Your task to perform on an android device: Open the Outlook App, Compose a new mail about the Hello Everyone, Sharing the MOM of the LMS Image QA Sync-up call held yesterday. with the subject line MOM | LMS Image QA Sync-up | to the dbwscratch.test.id5@gmail.com and send the mail. 
Image 1: 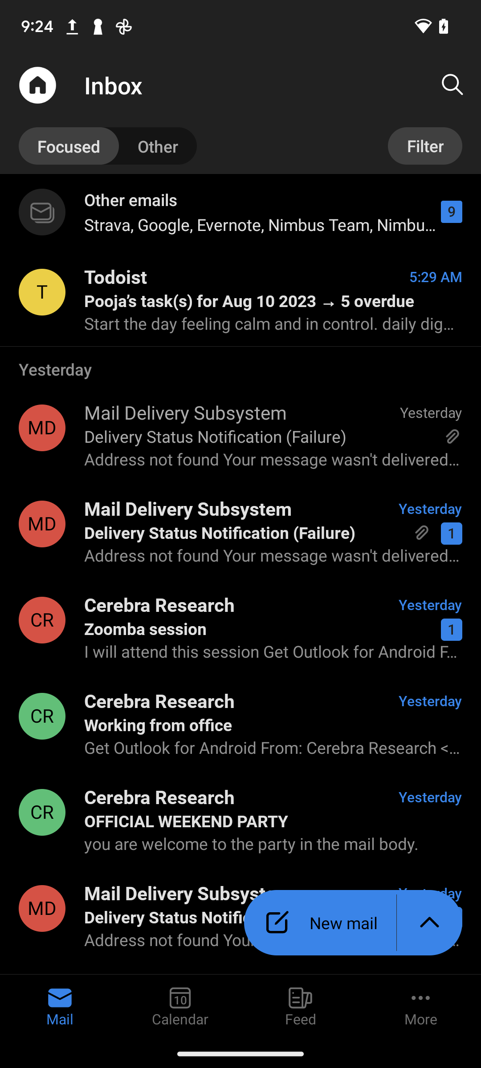
Click on the New mail Button 
Step 1: click (353, 922)
Image 2: 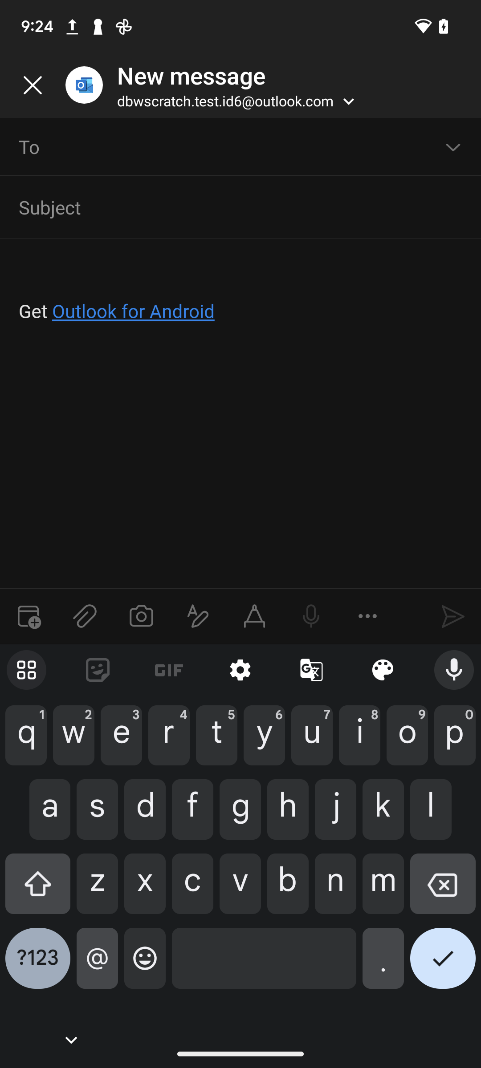
Enter the Email : dbwscratch.test.id5@gmail.com
Step 2: type "dbwscratch.test.id5@gmail.com"
Image 3: 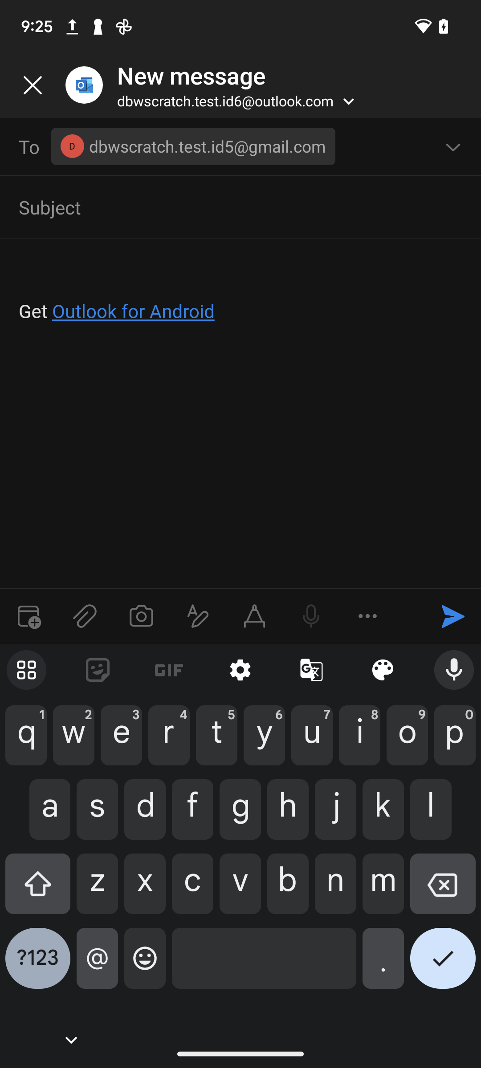
Click on the Subject Section 
Step 3: click (231, 207)
Image 4: 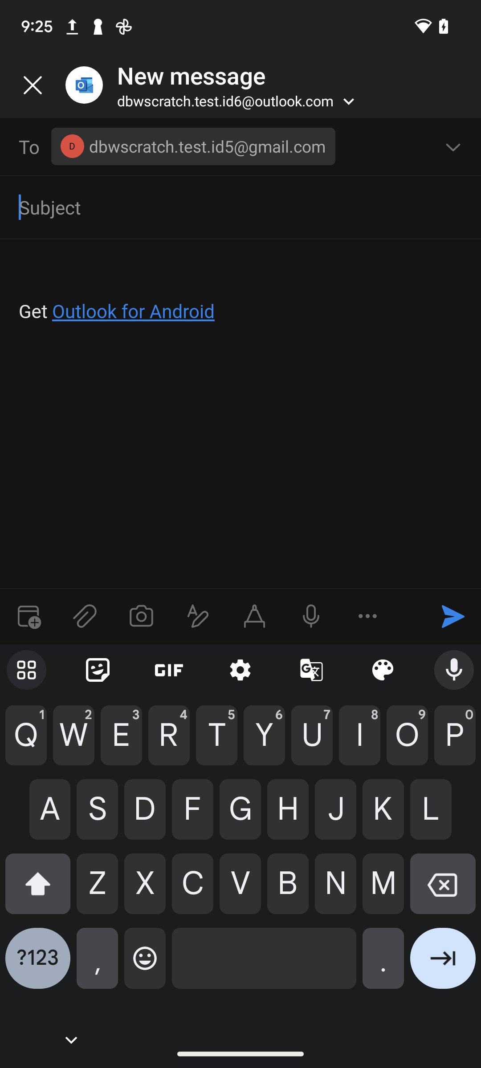
Enter the subject name as MOM | LMS Image QA Sync-up | 
Step 4: type "MOM | LMS Image QA Sync-up | "
Image 5: 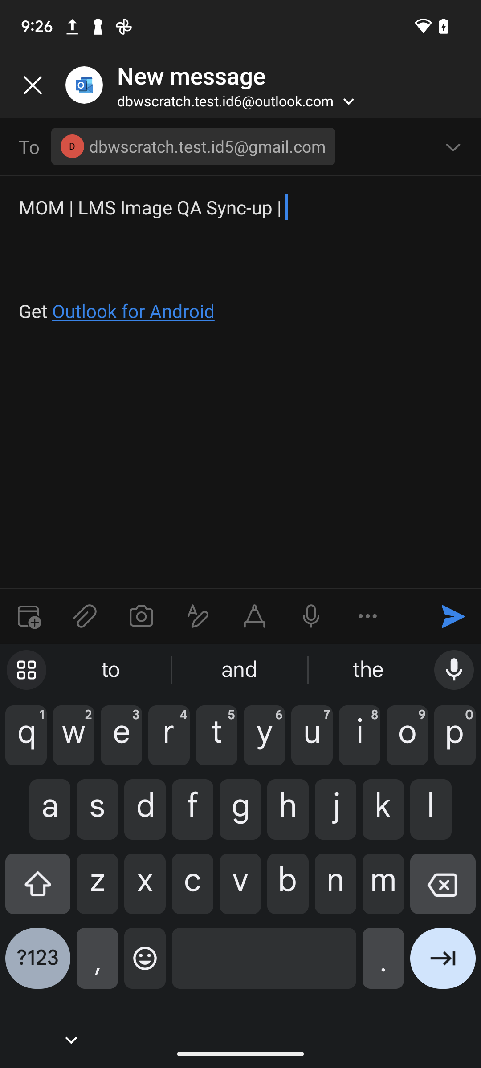
Click on the Compose Section 
Step 5: click (241, 290)
Image 6: 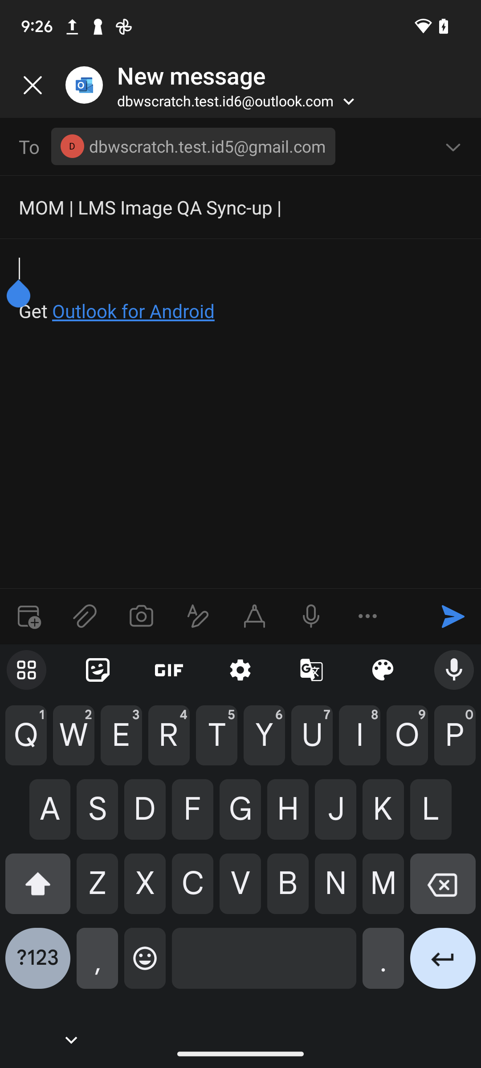
Enter the body of the mail as Hello Everyone, Sharing the MOM of the LMS Image QA Sync-up call held yesterday.
Step 6: type "Hello Everyone, Sharing the MOM of the LMS Image QA Sync-up call held yesterday."
Image 7: 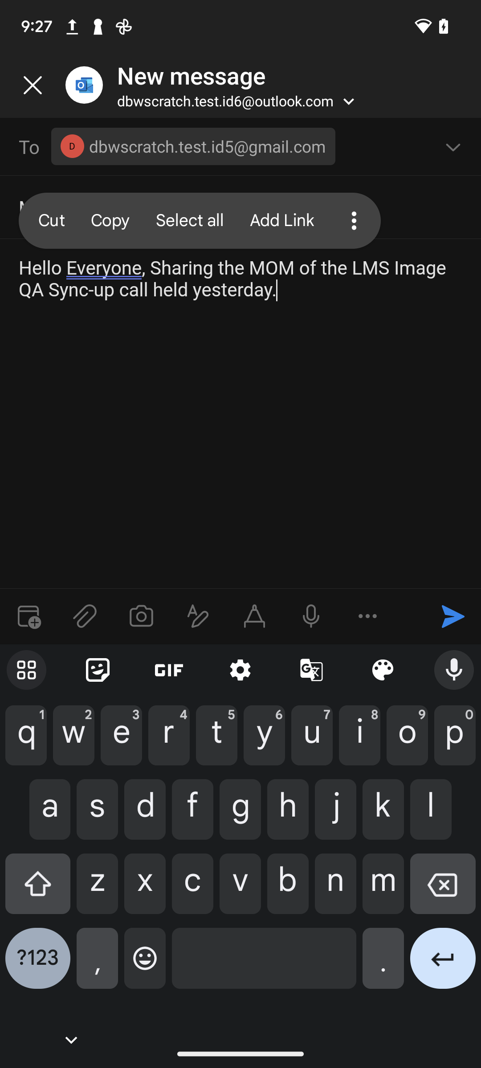
Click on the Share button in the upper side of the keyboard
Step 7: click (452, 616)